Your task to perform on an android device: Search for celebration reminder in reminder app
Image 0: 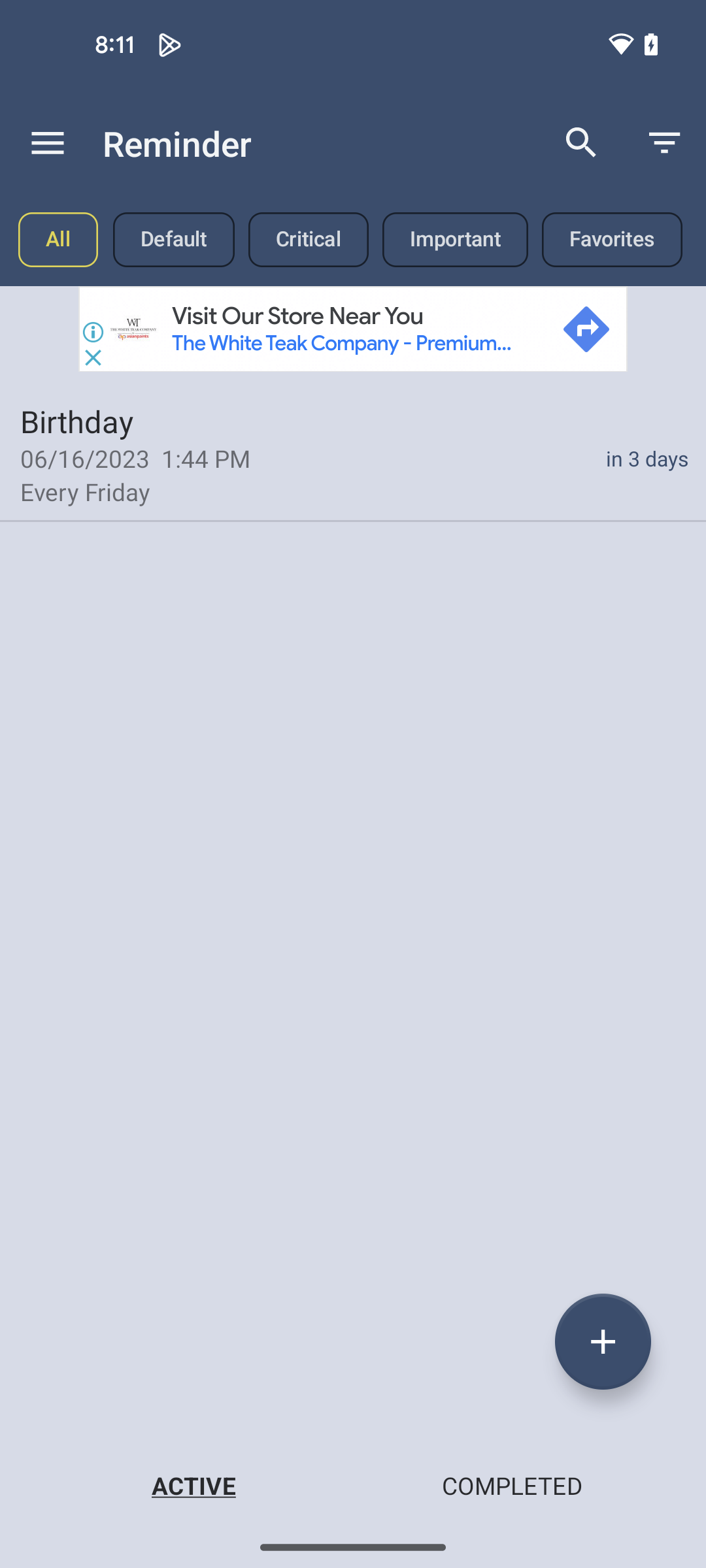
Click on Search icon at the top right corner
Step 0: click (581, 142)
Image 1: 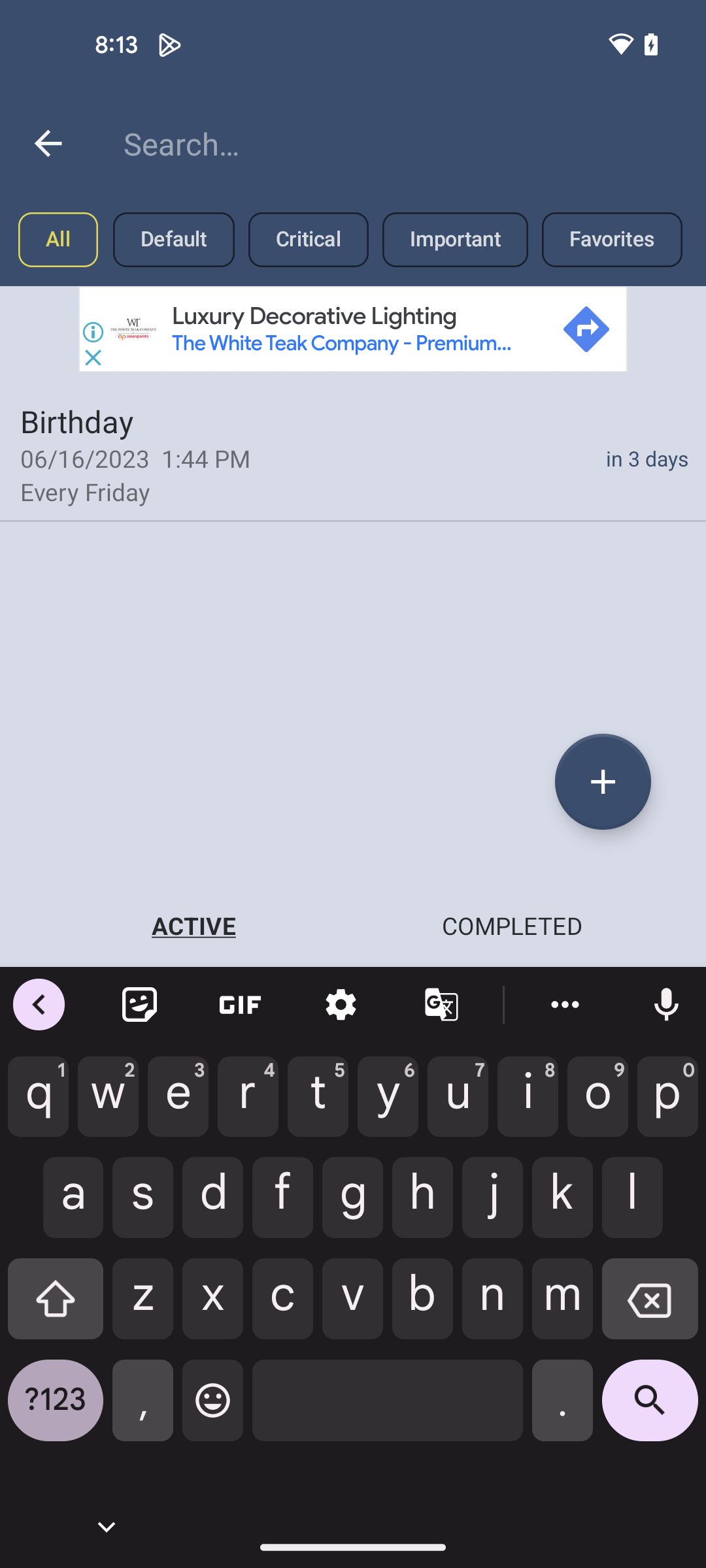
Search for Birthday
Step 1: type "Birthday"
Image 2: 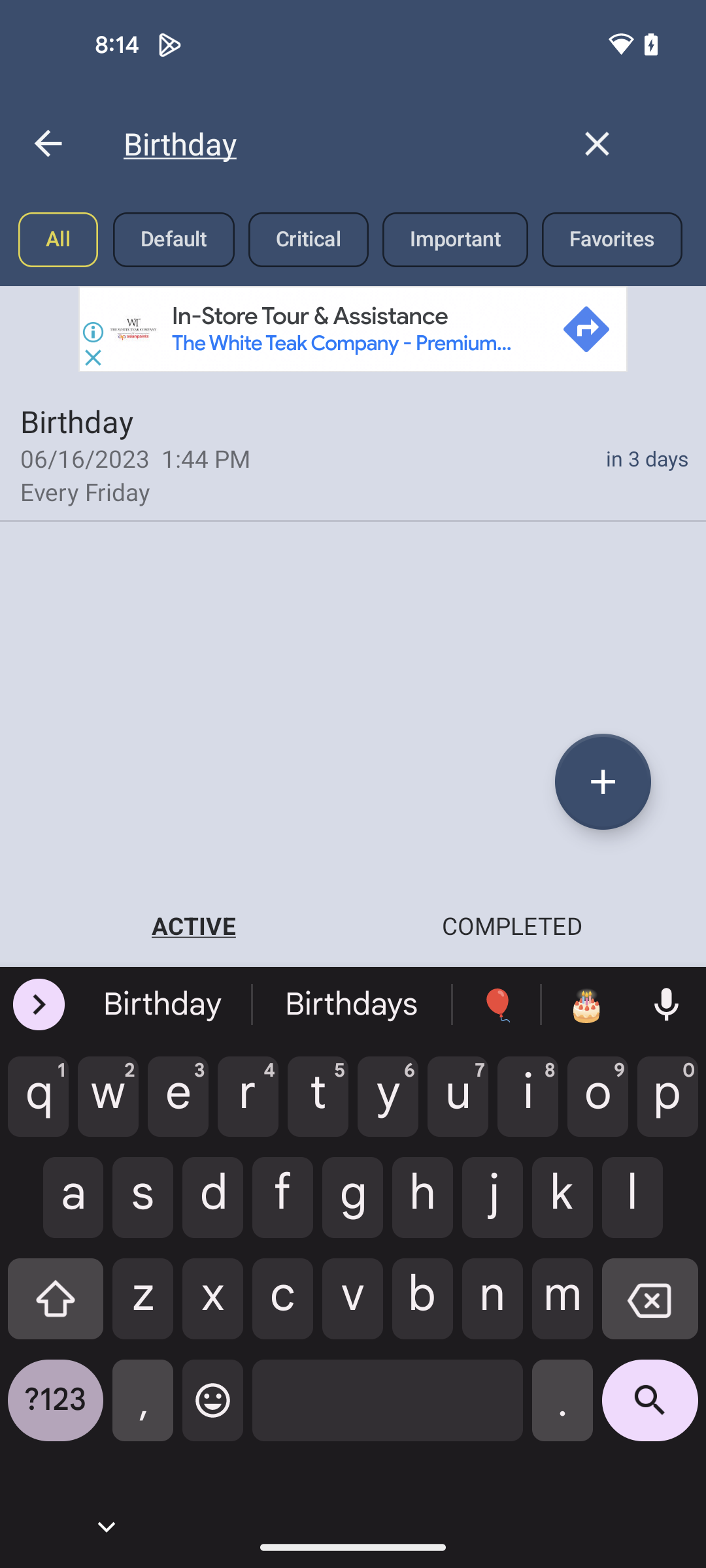
click on the Search icon at the bottom right corner
Step 2: click (650, 1410)